Your task to perform on an android device: Open the Google maps app and Navigate the direction of gwal pahari selfie point 
Image 0: 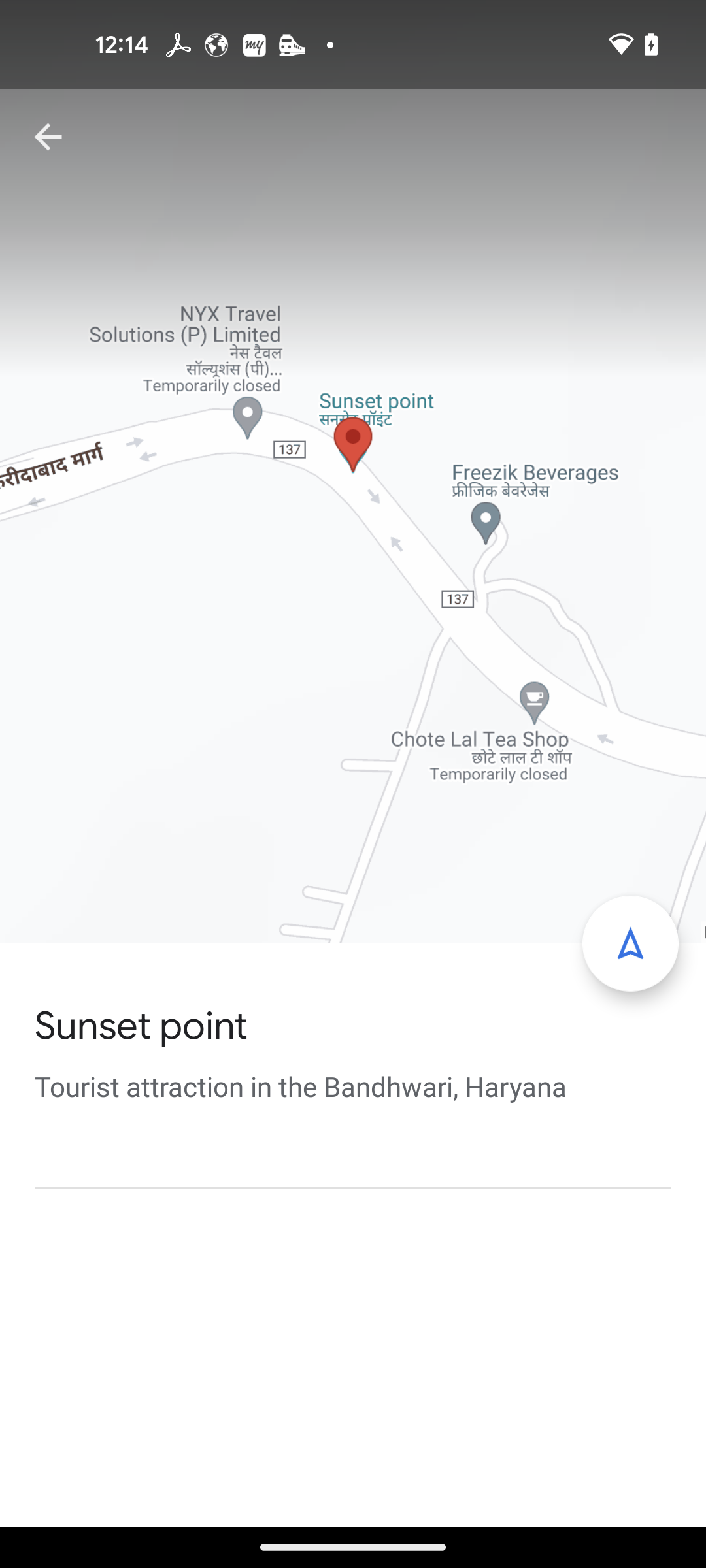
Open the google maps app
Step 0: open app "Maps"
Image 1: 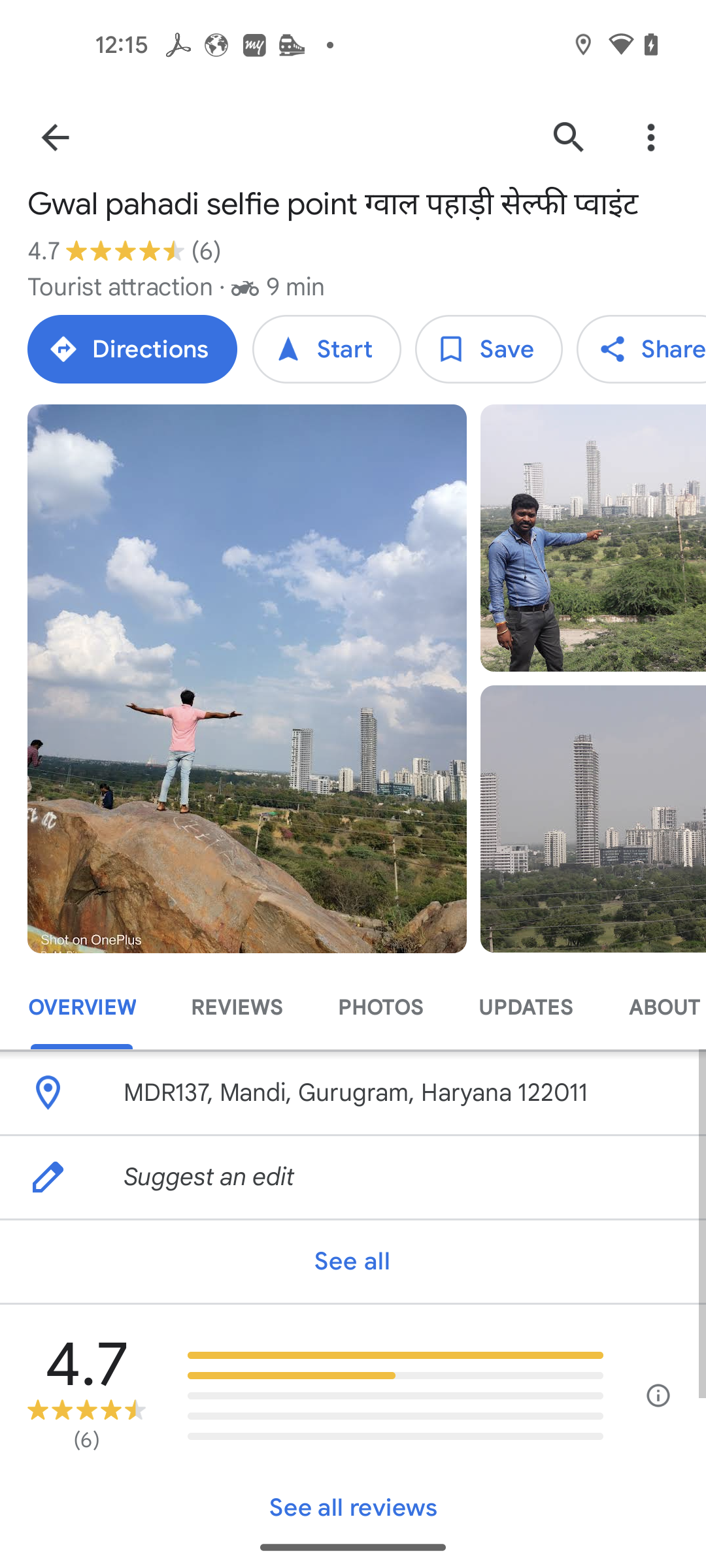
click on the directions button
Step 1: click (132, 349)